Your task to perform on an android device: My gym shoes are ripped, therefore I want to use the PUMA app to search for new gym shoes.
Image 0: 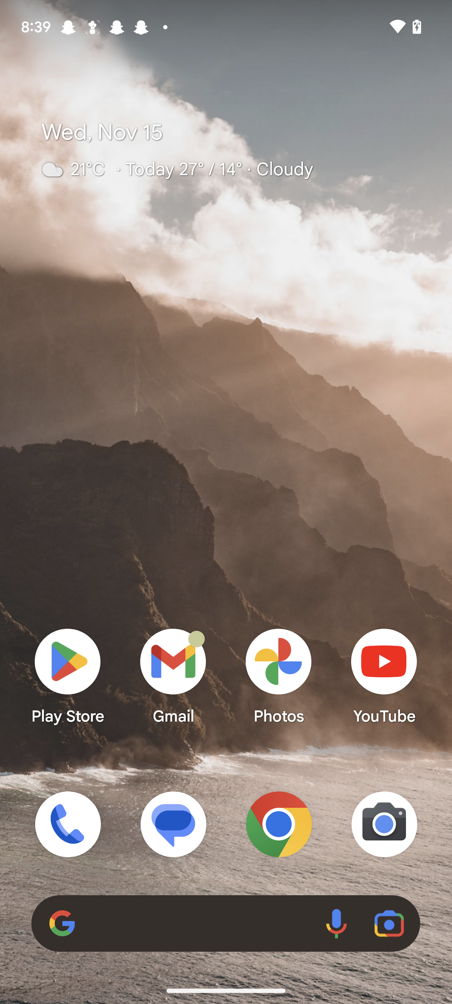
Open the Puma app
Step 0: open app "PUMA"
Image 2: 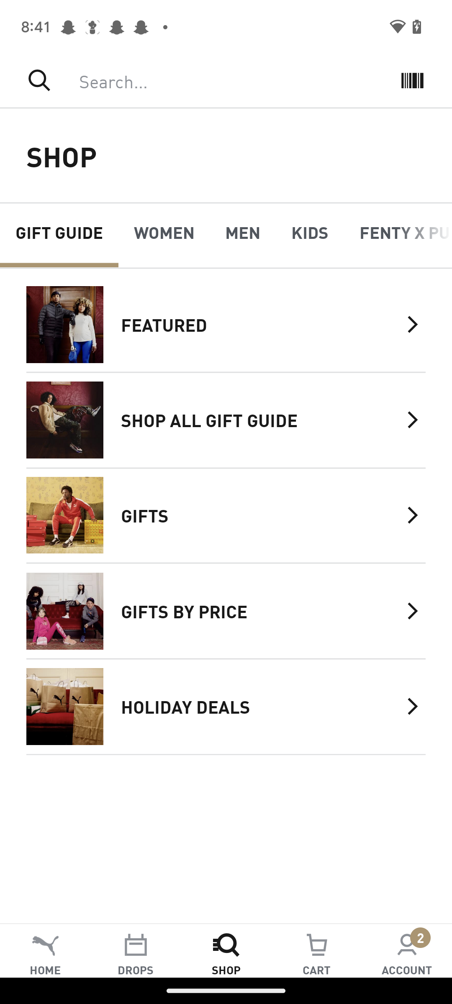
Click on the women tab
Step 2: click (164, 232)
Image 3: 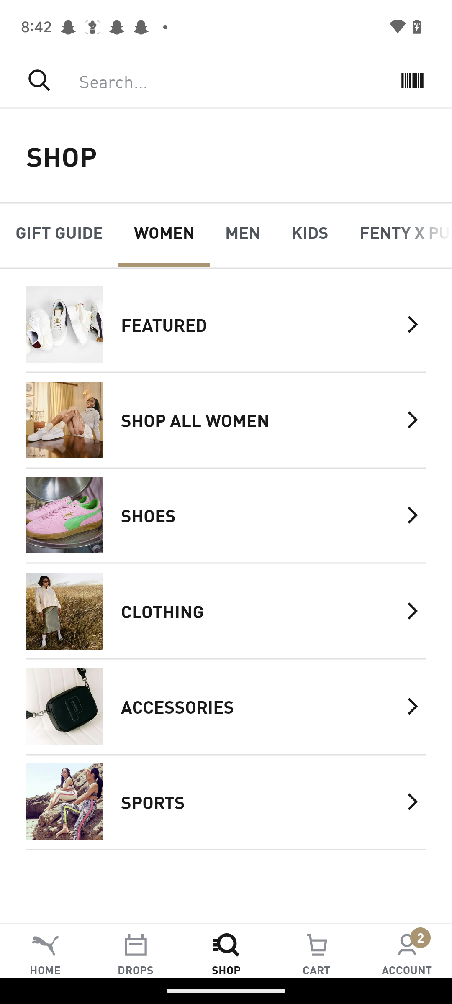
Click on the shoes category
Step 3: click (260, 515)
Image 4: 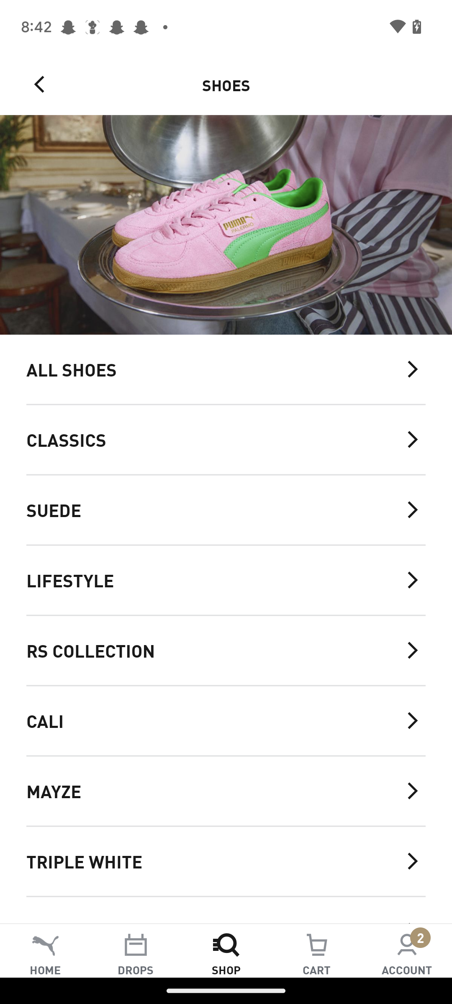
Swipe up the screen
Step 4: scroll down
Image 5: 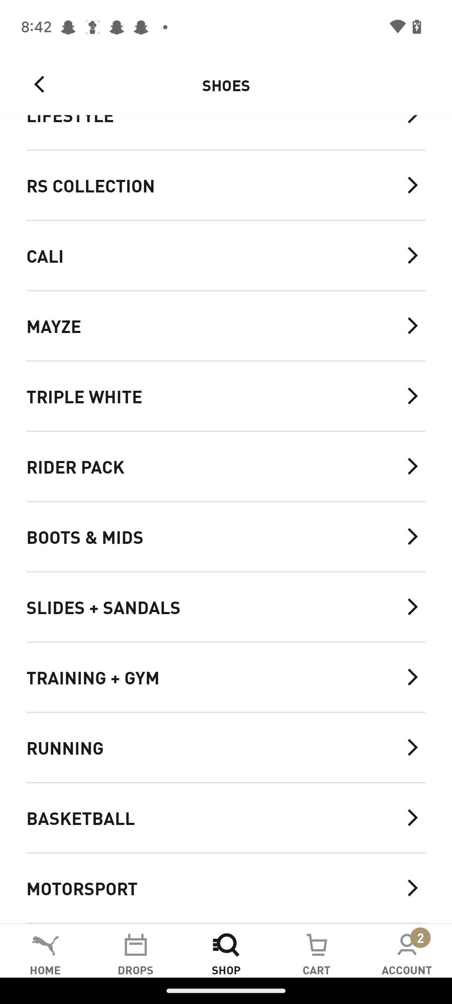
Click on the training + gym option
Step 5: click (213, 677)
Image 6: 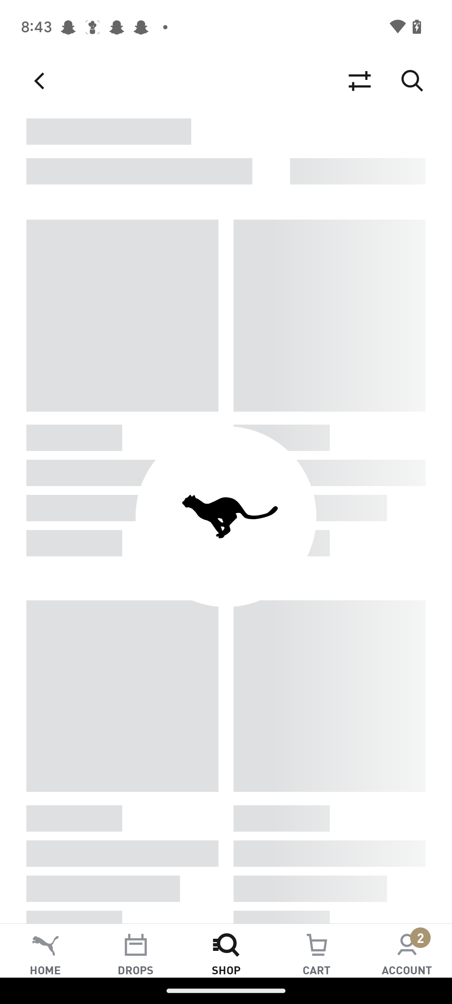
Click on the training + gym option
Step 6: wait